Your task to perform on an android device: Show me the reviews of other customers who have already purchased the Domyos women joggers in green on the Decathlon app.
Image 0: 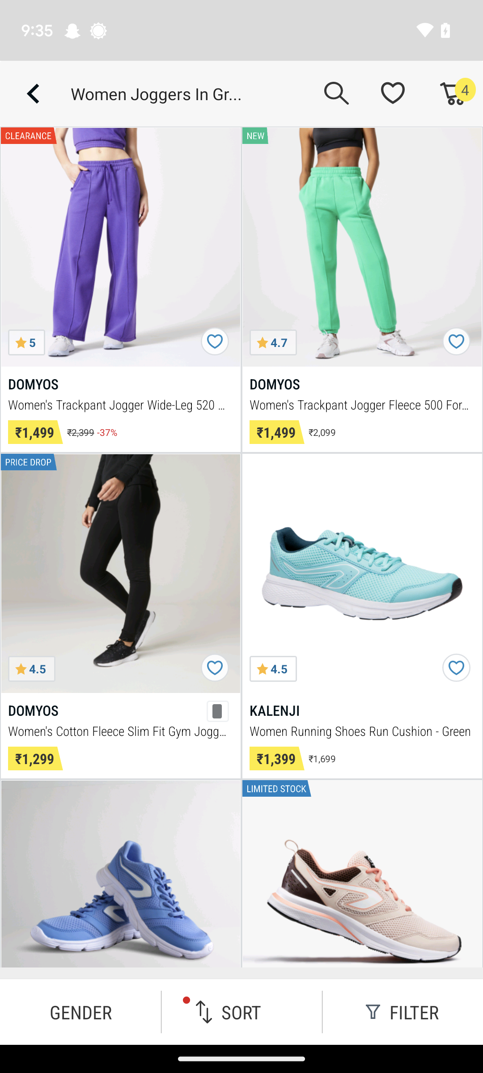
Click on the second search result.
Step 0: click (362, 247)
Image 1: 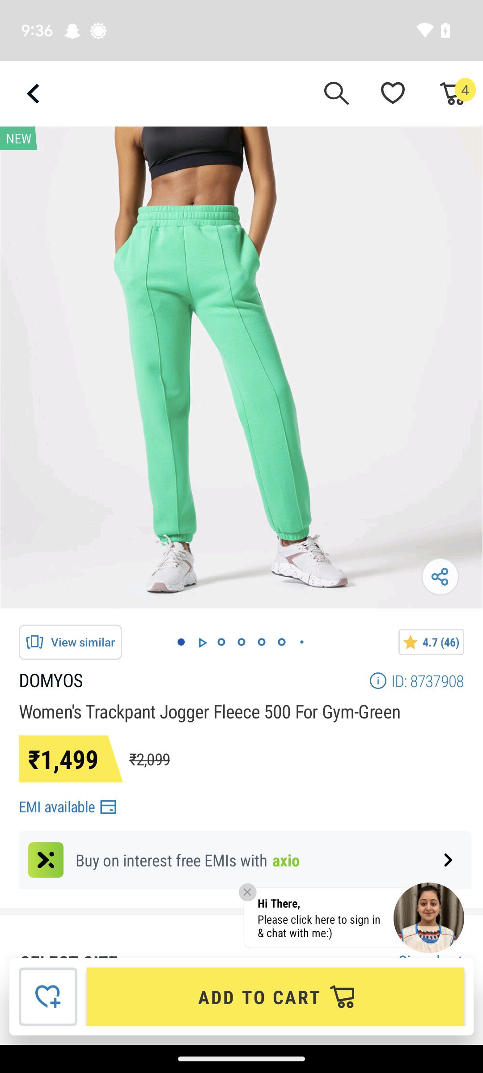
Scroll up until you find ratings & reviews.
Step 1: scroll down
Image 2: 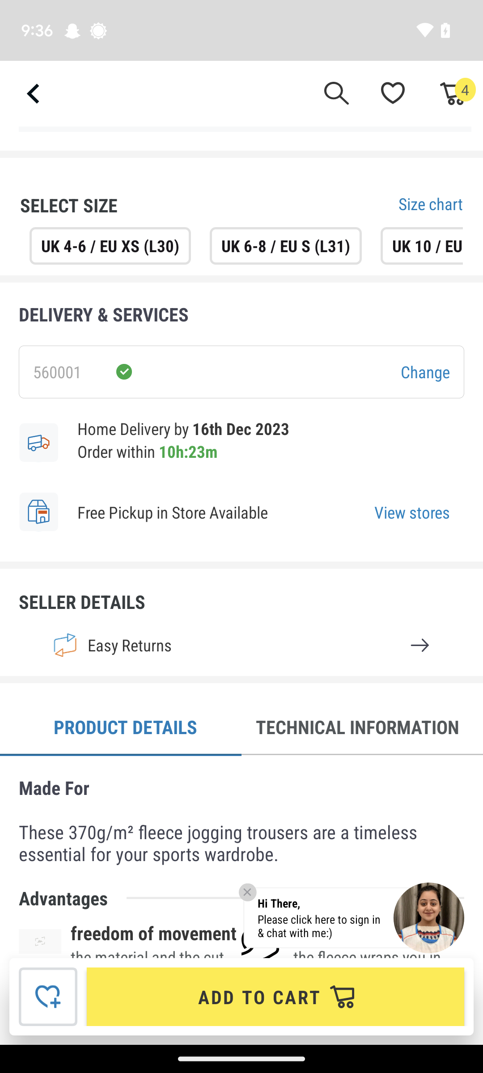
Scroll up until you find ratings & reviews.
Step 2: scroll down
Image 3: 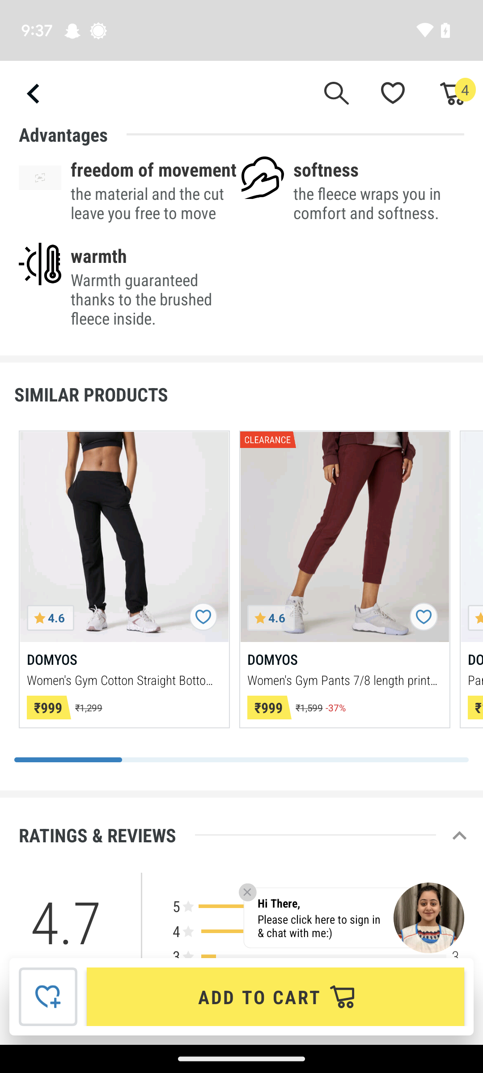
Scroll up until you find ratings & reviews.
Step 3: scroll down